Your task to perform on an android device: While I'm tracking my activities, it is not getting it correctly so I need help in the google fit app.
Image 1: 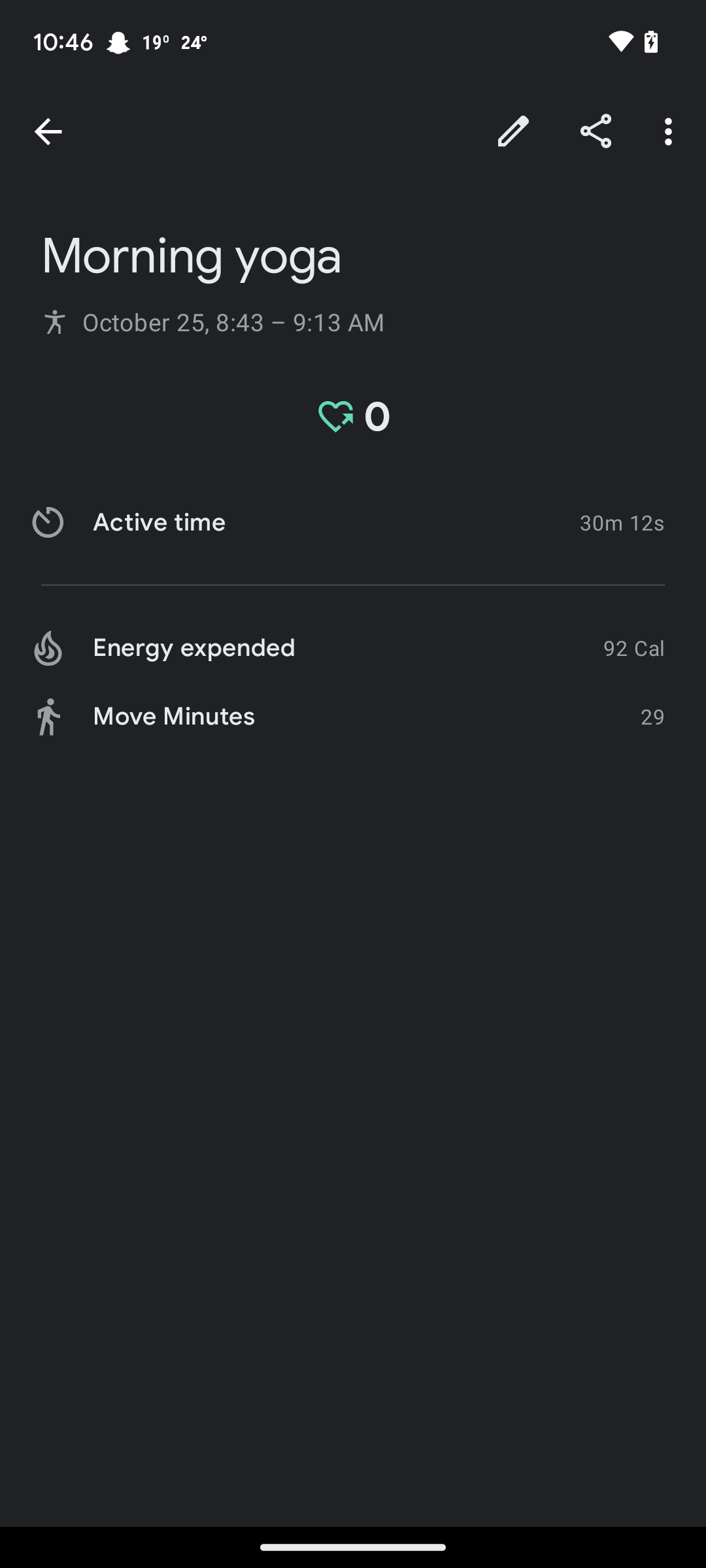
Click on the more icon at the top right corner of the screen
Step 1: click (671, 131)
Image 2: 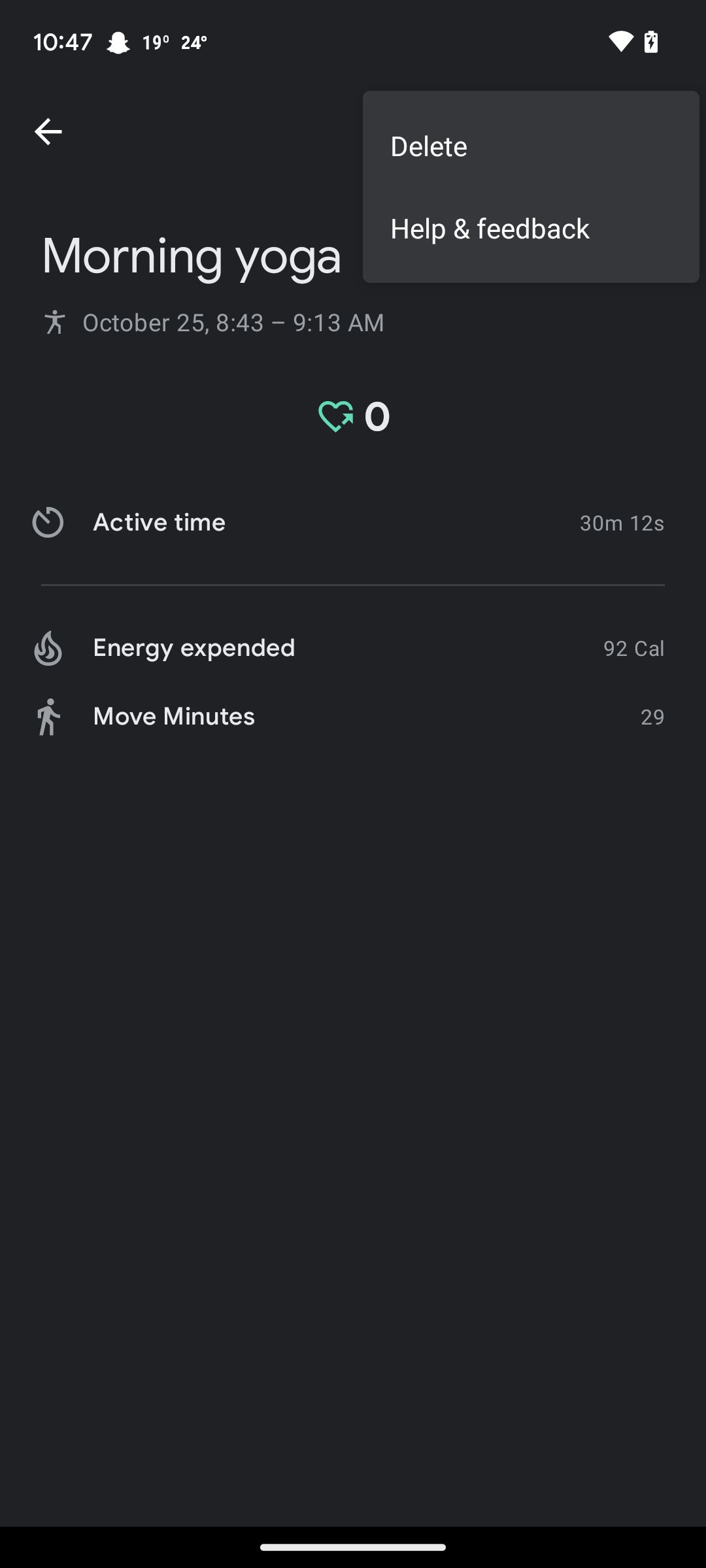
Click on the help & feedback option
Step 2: click (531, 227)
Image 3: 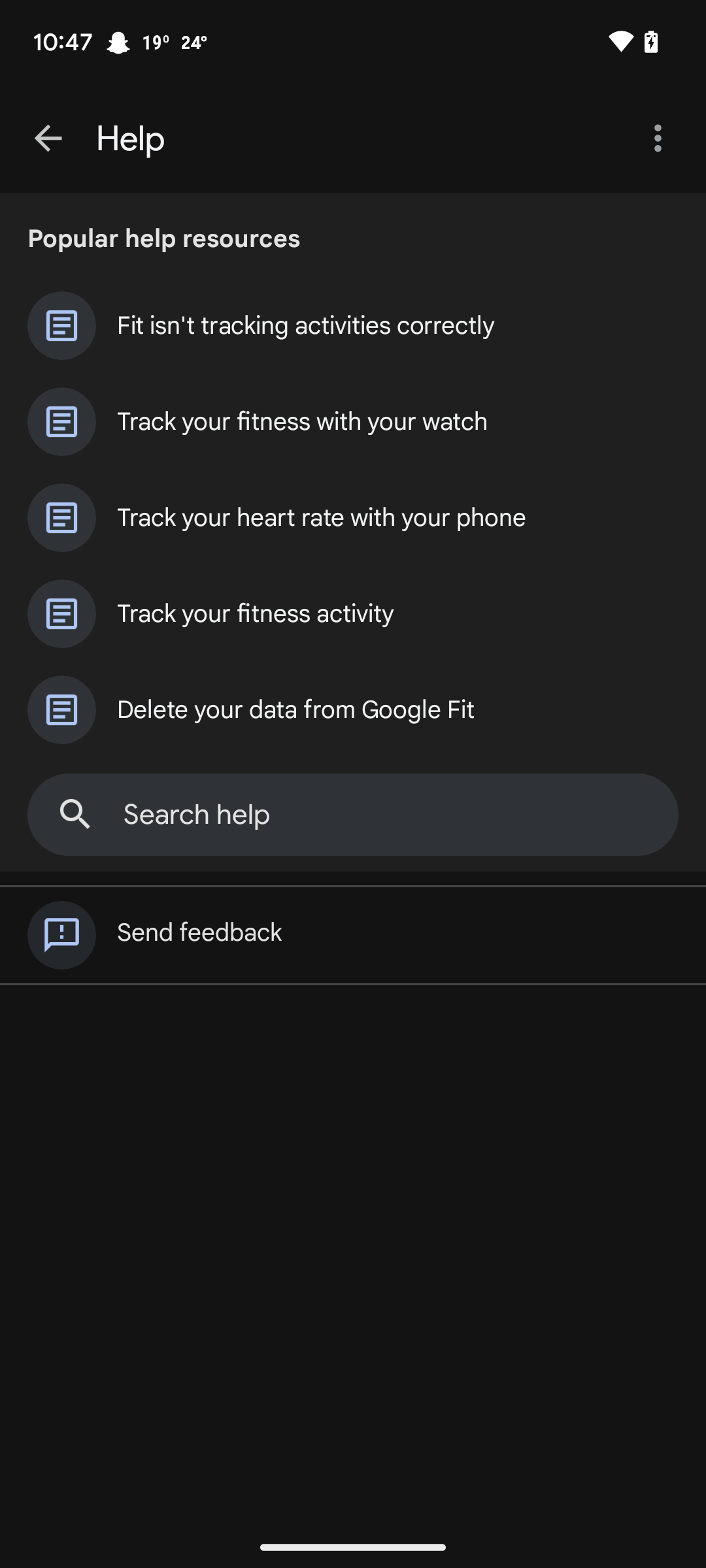
Click on the first help resource
Step 3: click (306, 325)
Image 4: 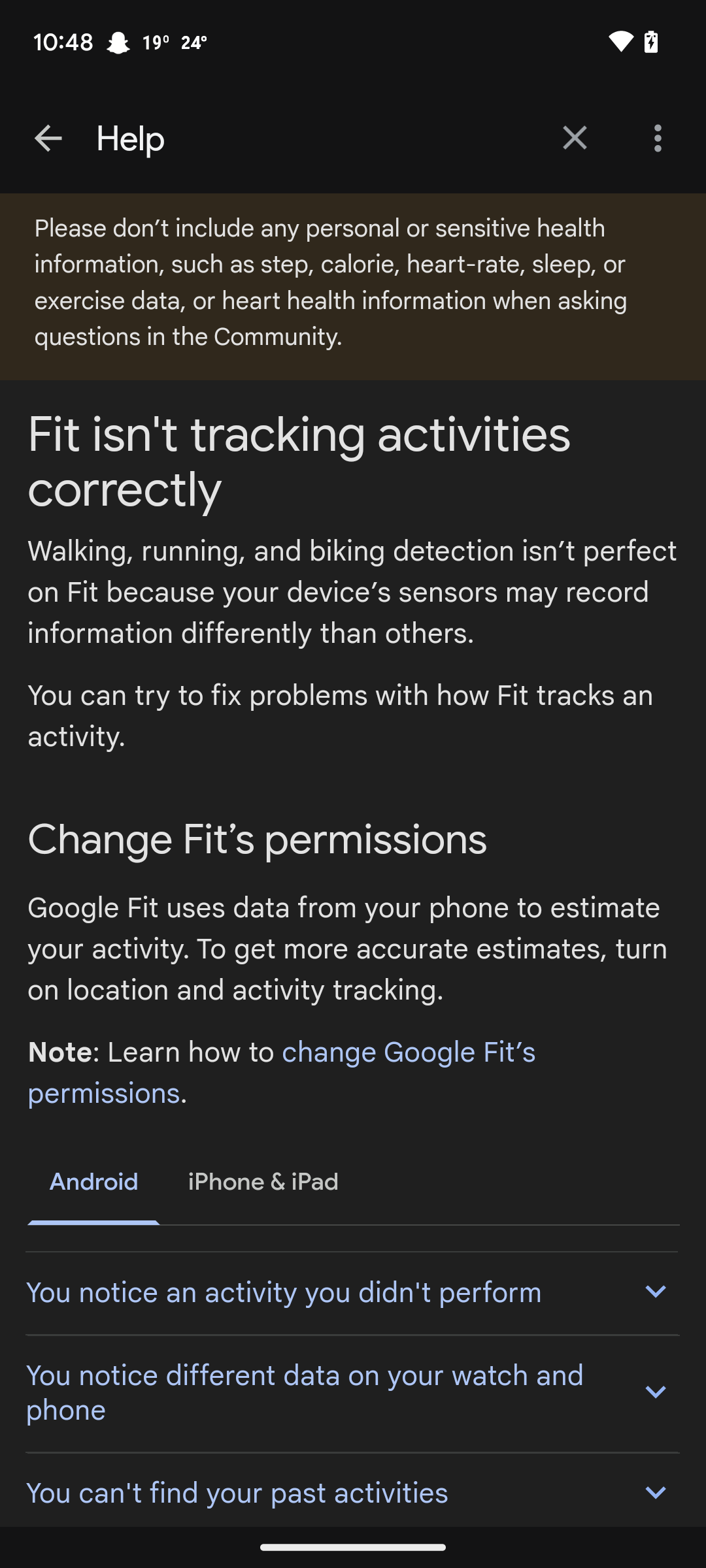
Swipe up the screen
Step 4: scroll down